Your task to perform on an android device: In the Meditopia app, I would like to set a timer for 10 minutes for Relase stress Meditation so that I can know when to terminate the session.
Image 0: 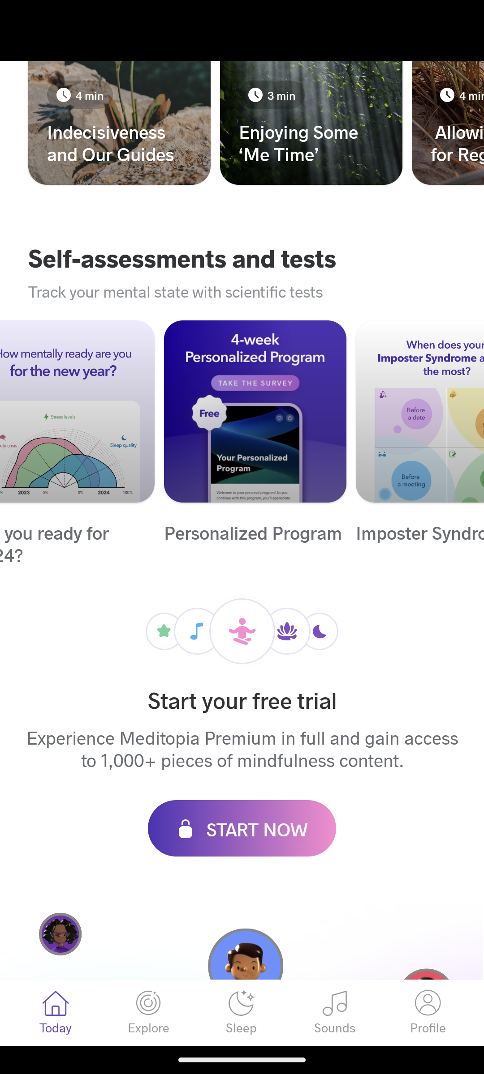
Click on the Explore tab 
Step 0: click (148, 1013)
Image 1: 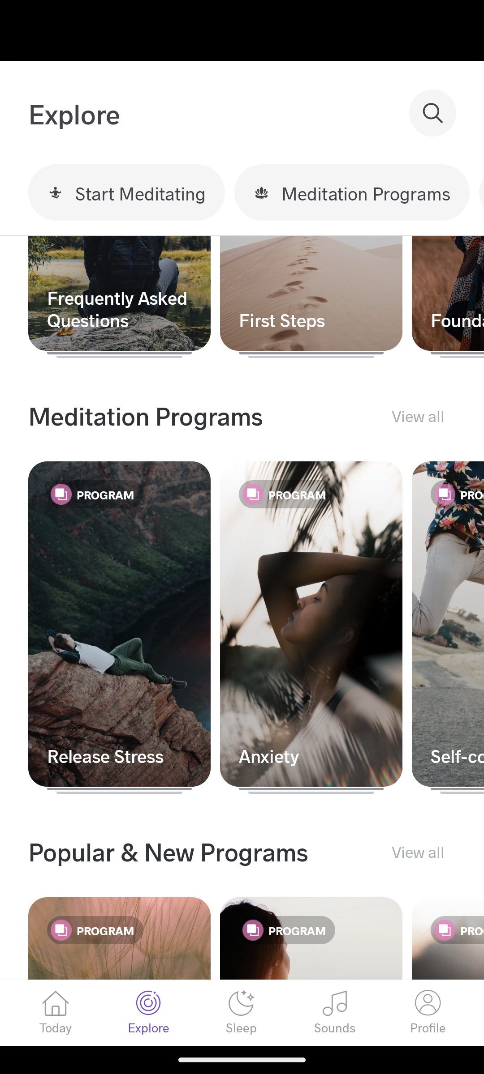
Click on the release stress tab
Step 1: click (119, 623)
Image 2: 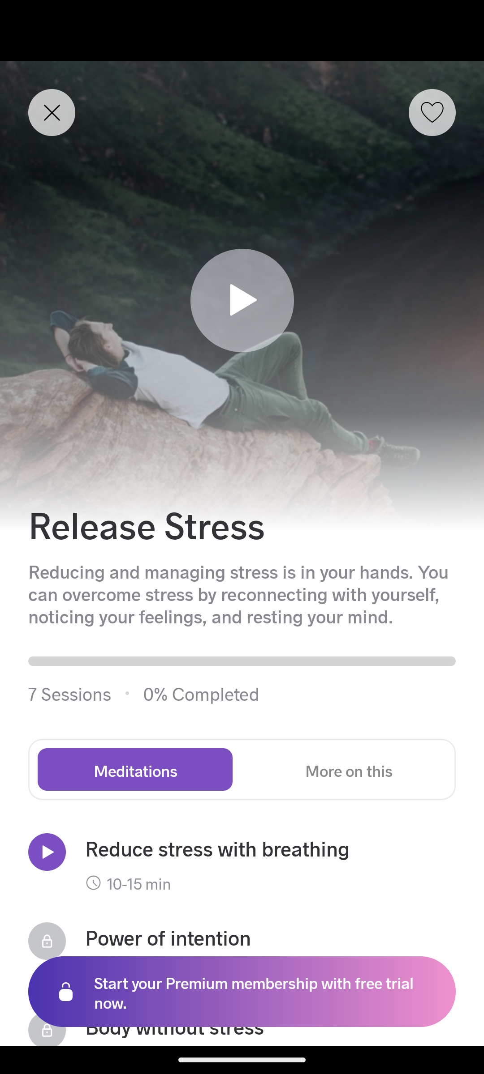
Click on the Time tab 
Step 2: click (138, 882)
Image 3: 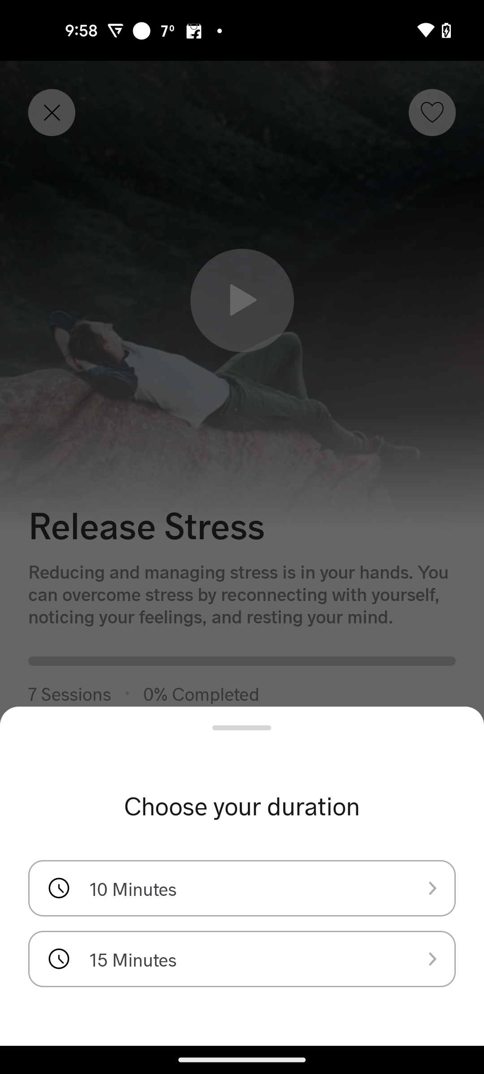
Select the 10 minutes 
Step 3: click (250, 888)